Your task to perform on an android device: Delete the alarm named "Brunch time
Image 1: 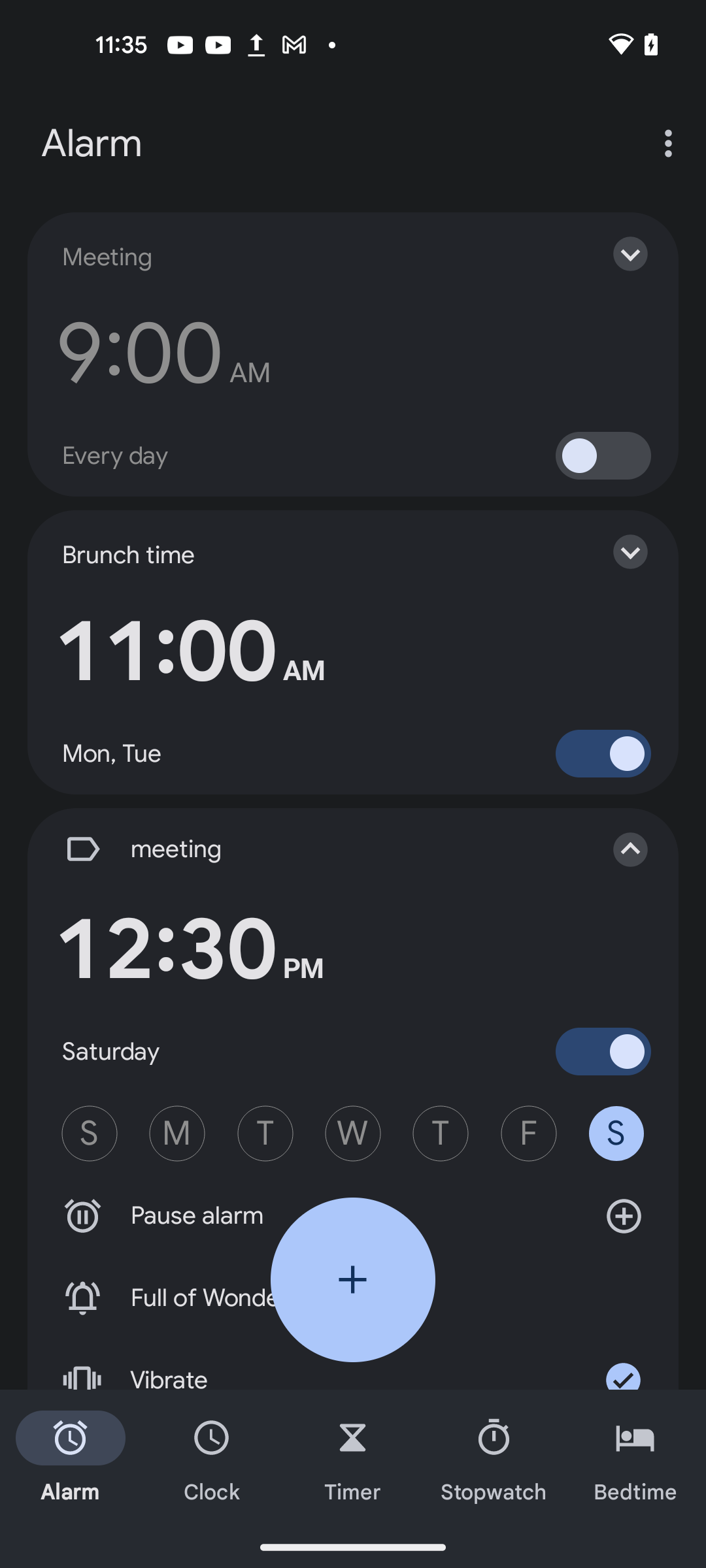
click on the drop down icon of Brunch time 
Step 1: click (616, 551)
Image 2: 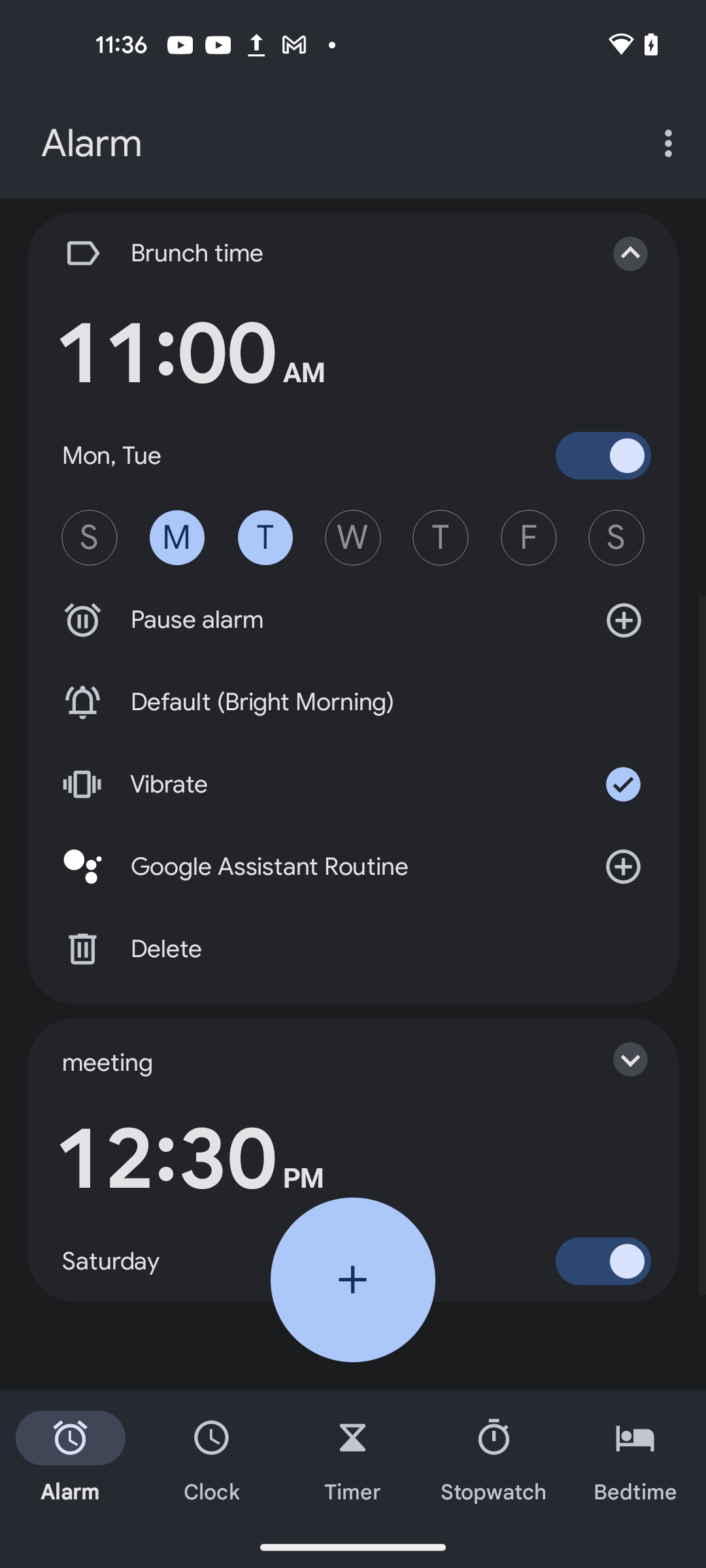
click on the Delete button 
Step 2: click (142, 949)